Your task to perform on an android device: Make a video call to Natalie Larson on the Chat app.
Image 0: 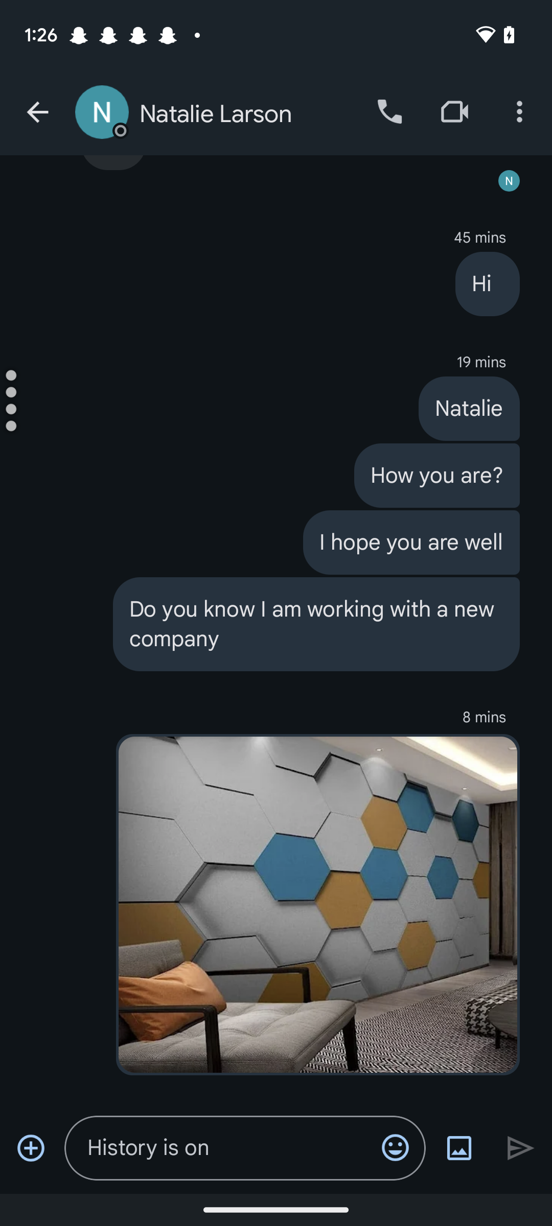
Click on the Video call icon.
Step 0: click (454, 111)
Image 1: 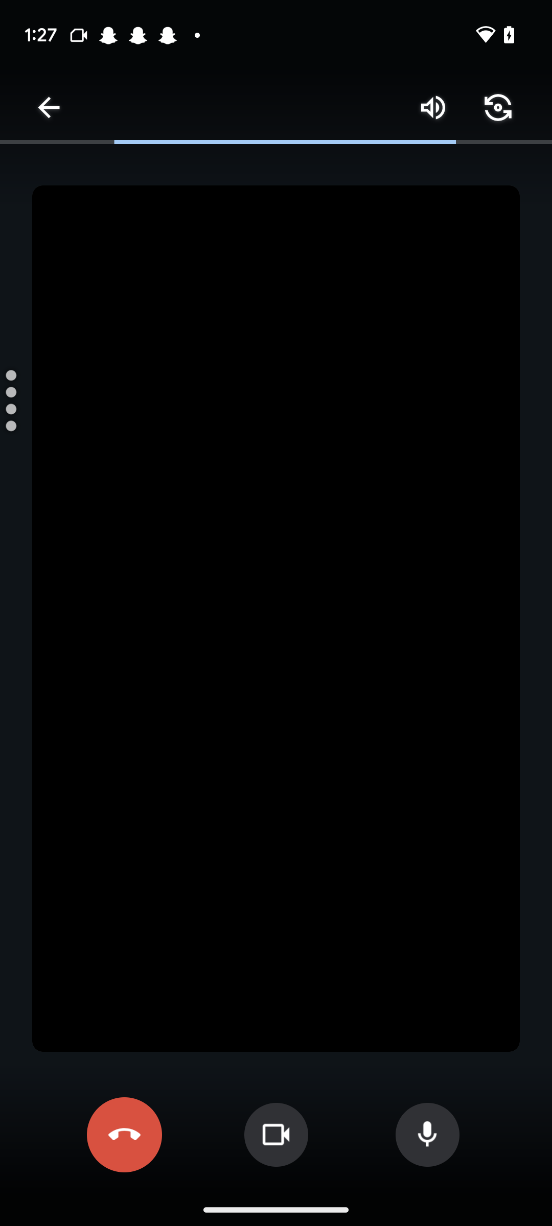
Click on the Video call icon.
Step 1: wait
Image 2: 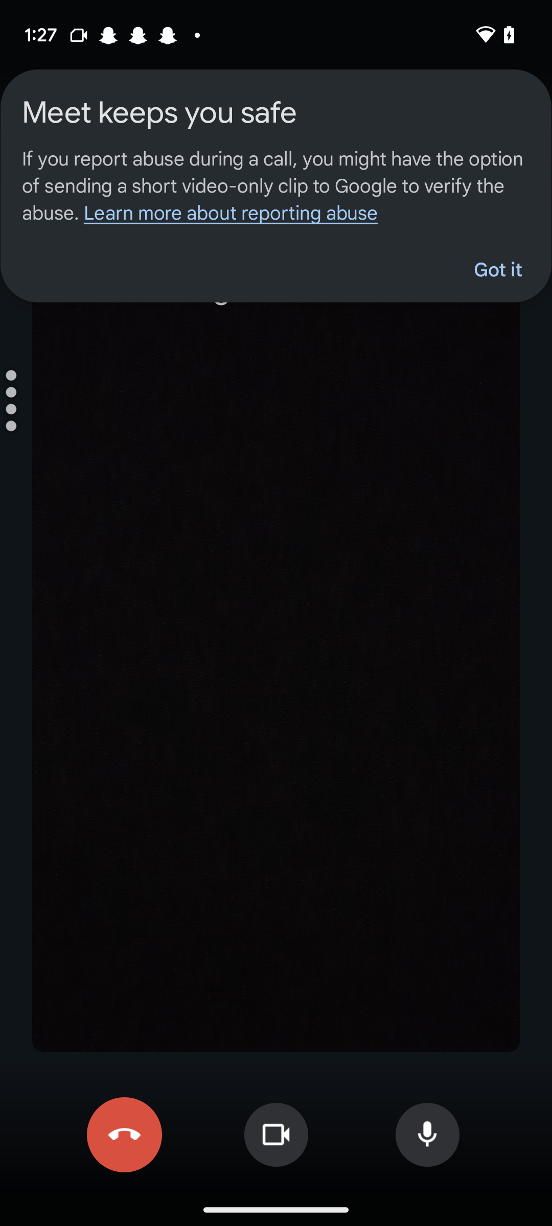
Click on the Video call icon.
Step 2: wait